Your task to perform on an android device: Search for Contact Natalie Larson on the drupe app.
Image 0: 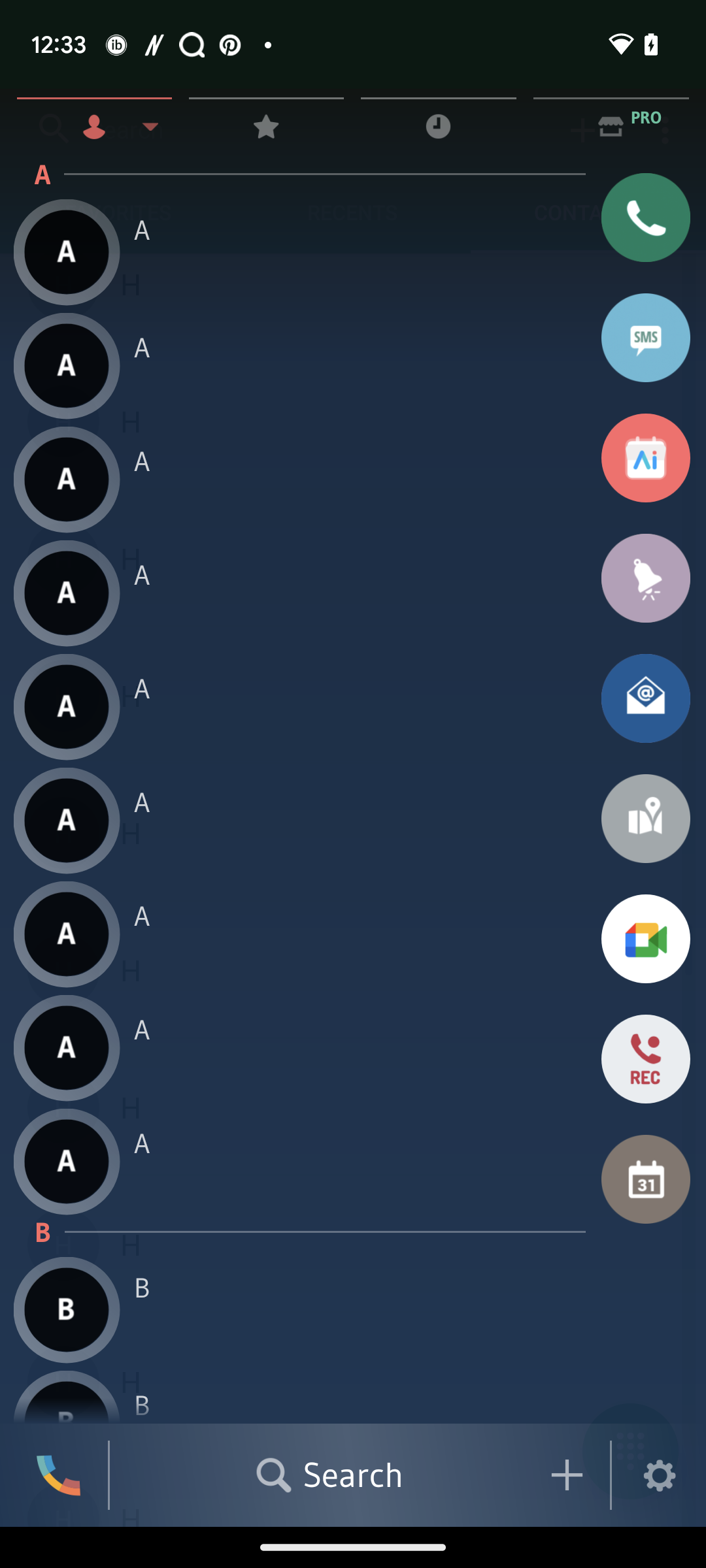
Click on the Search box at the bottom.
Step 0: click (352, 1475)
Image 1: 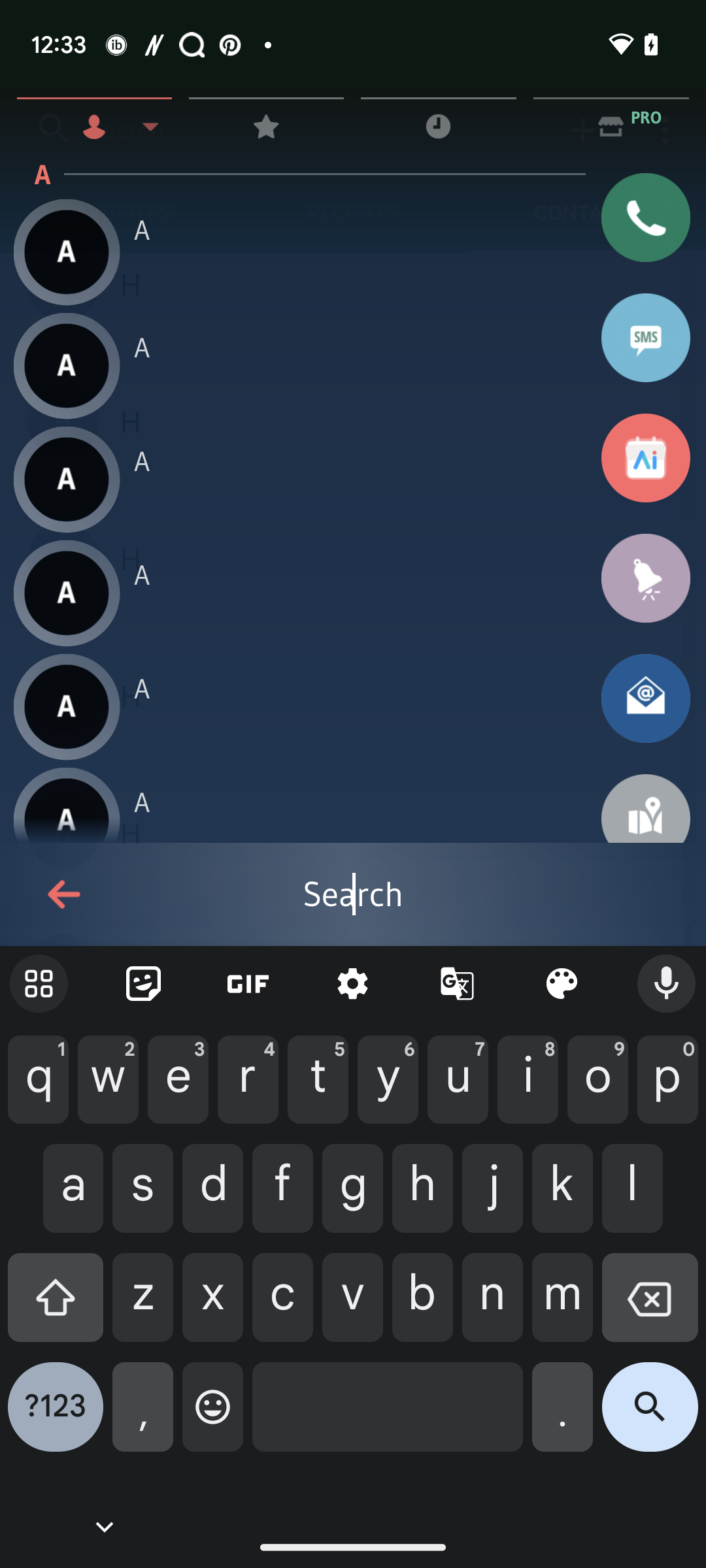
Type Natalie Larson in the search box.
Step 1: type "Natalie Larson"
Image 2: 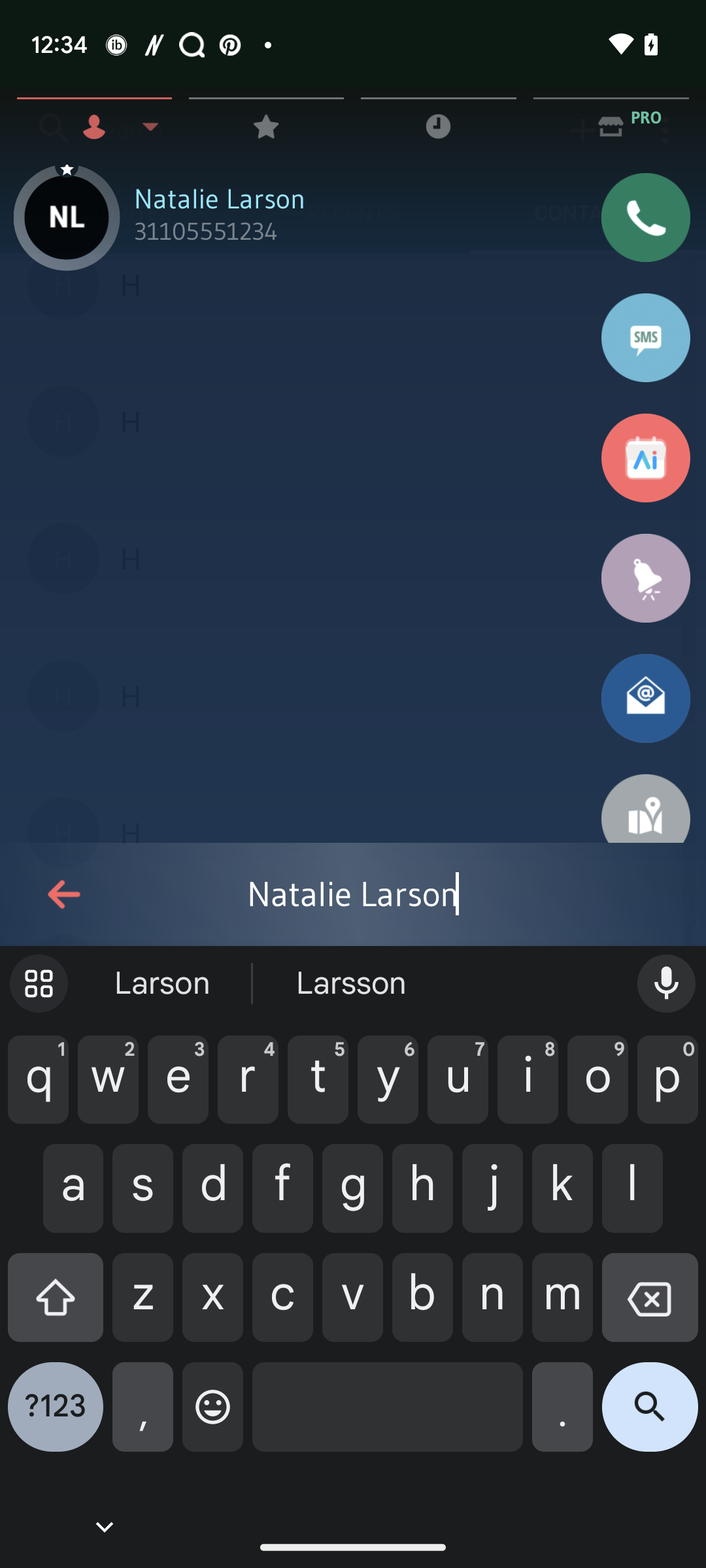
Click on the search button at the bottom right corner of the keyboard.
Step 2: click (650, 1417)